Your task to perform on an android device: i would like to look on poultry eggs with the help of spencers app
Image 0: 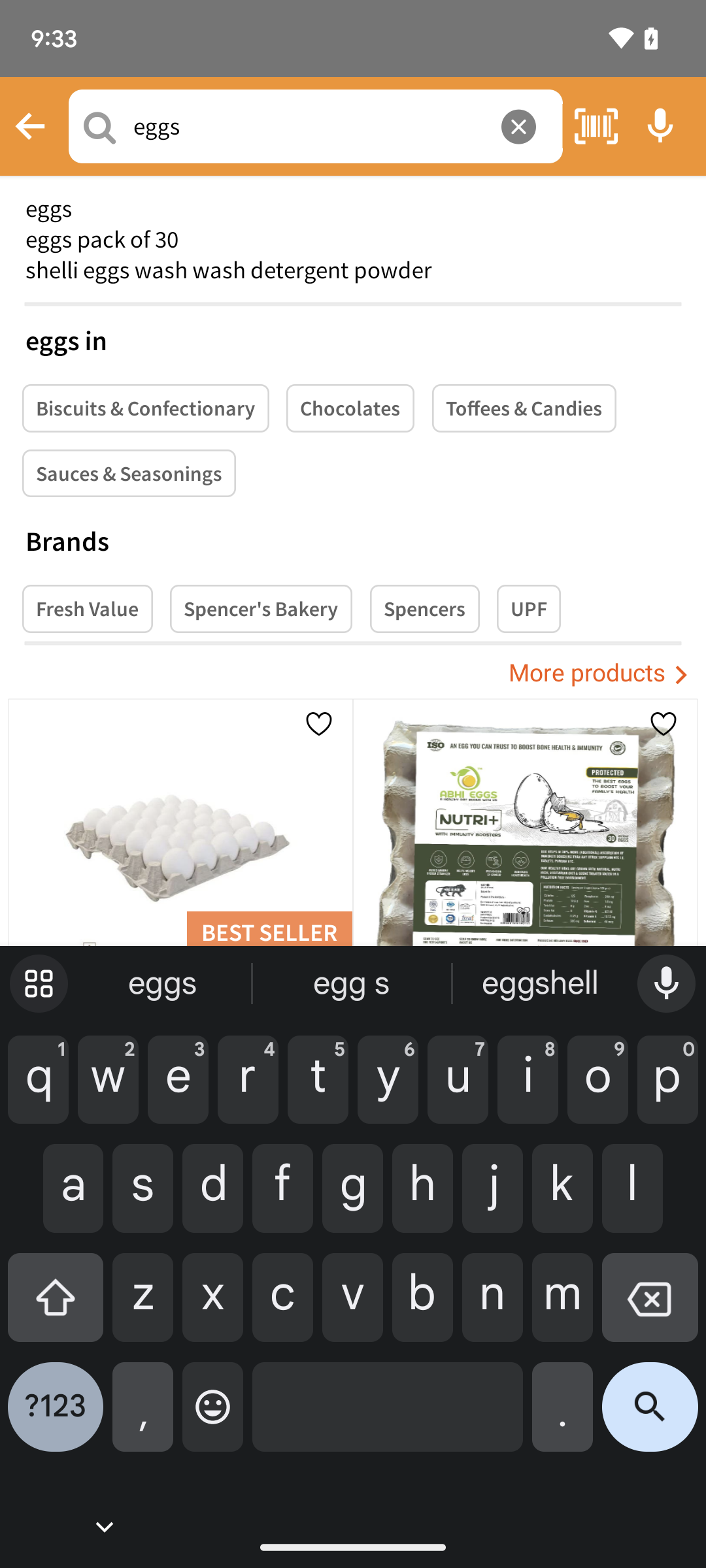
swipe down at the screen to view the results for poultry eggs 
Step 0: scroll down
Image 1: 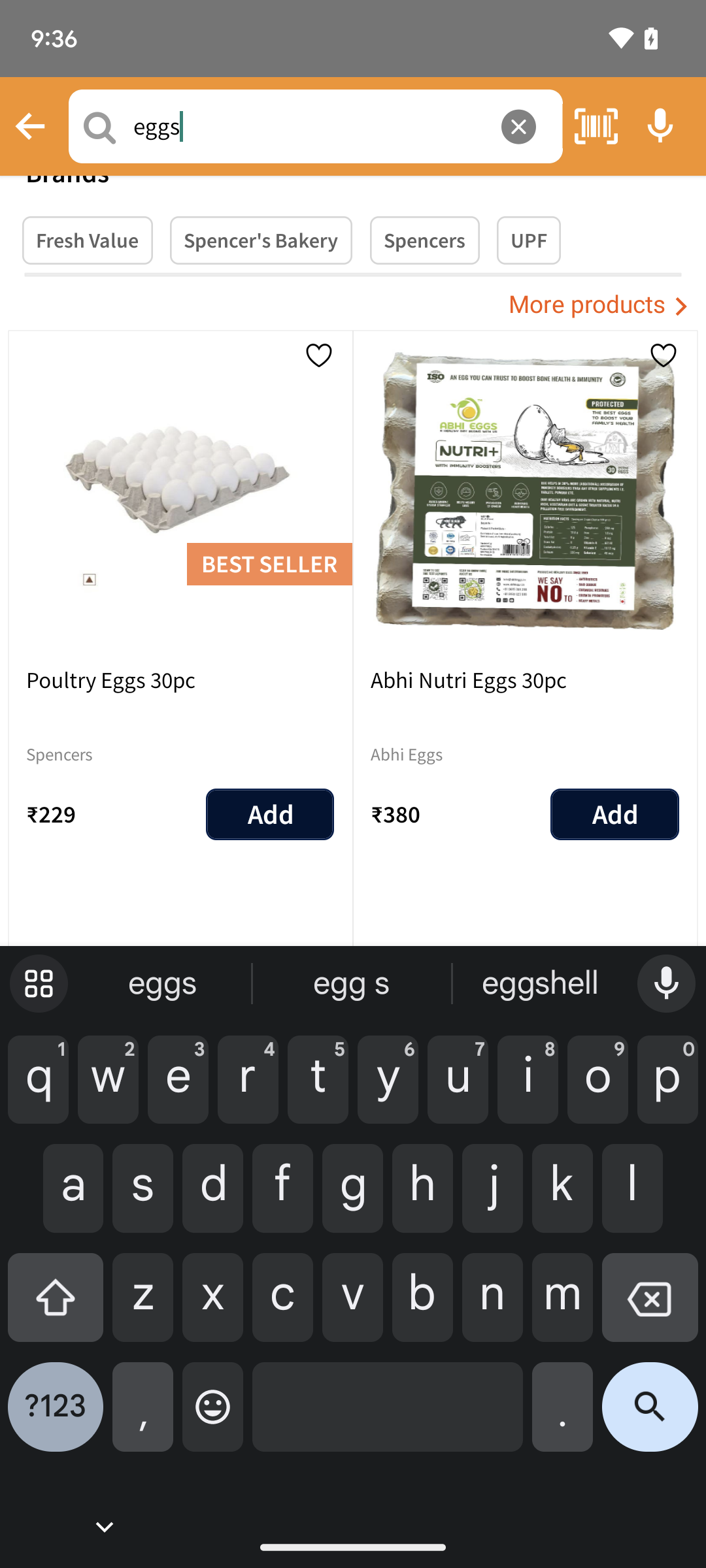
click on the first option ( Poultry egg 30pc) at the top of the screen 
Step 1: click (102, 446)
Image 2: 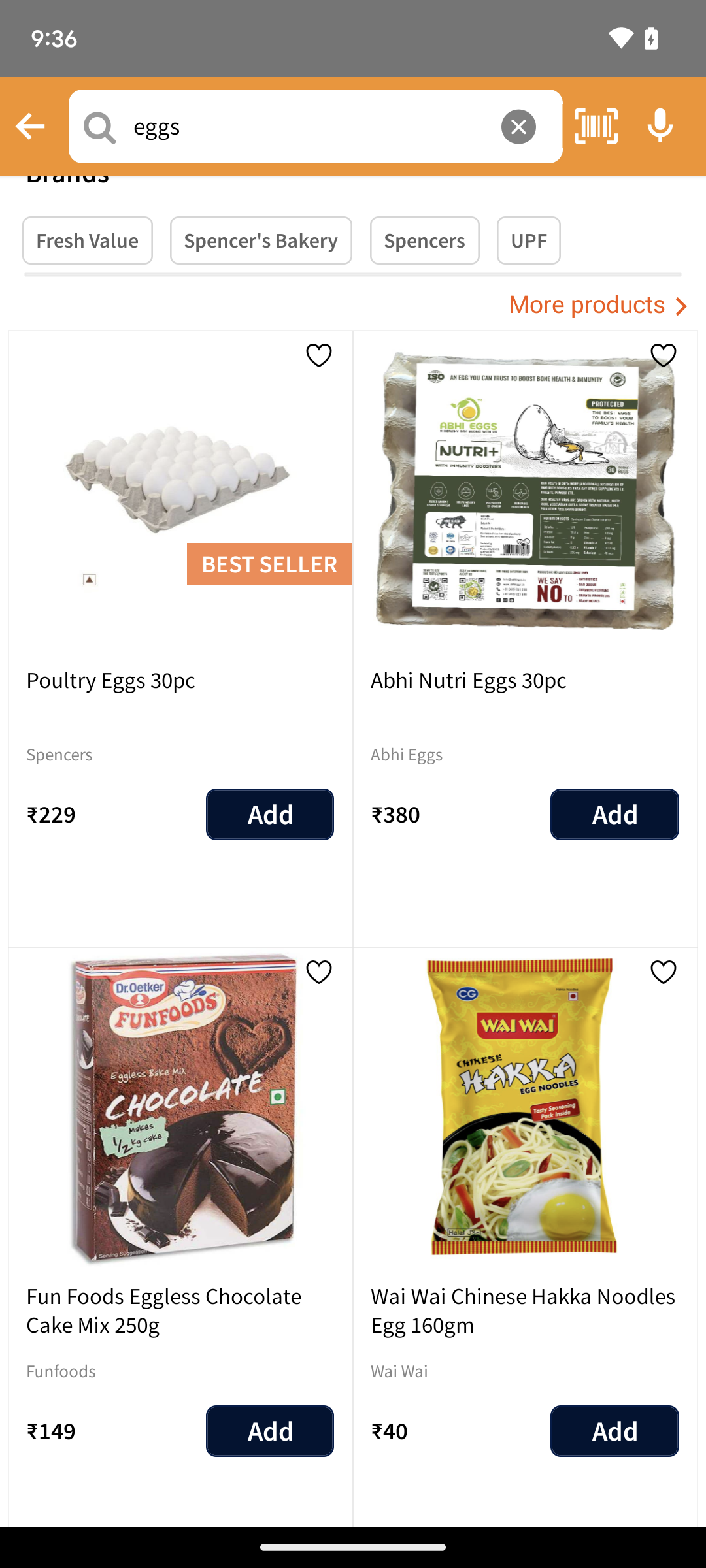
click on the first option ( Poultry egg 30pc) at the top of the screen 
Step 2: click (87, 483)